Your task to perform on an android device: Open Jotform app and open form name as personal details
Image 0: 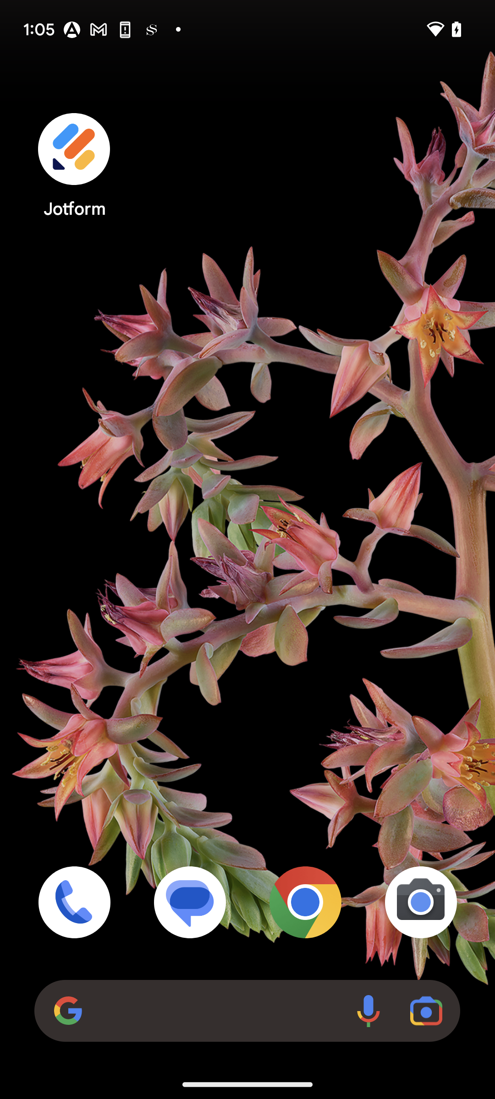
Open Jotform app
Step 0: open app "Jotform"
Image 1: 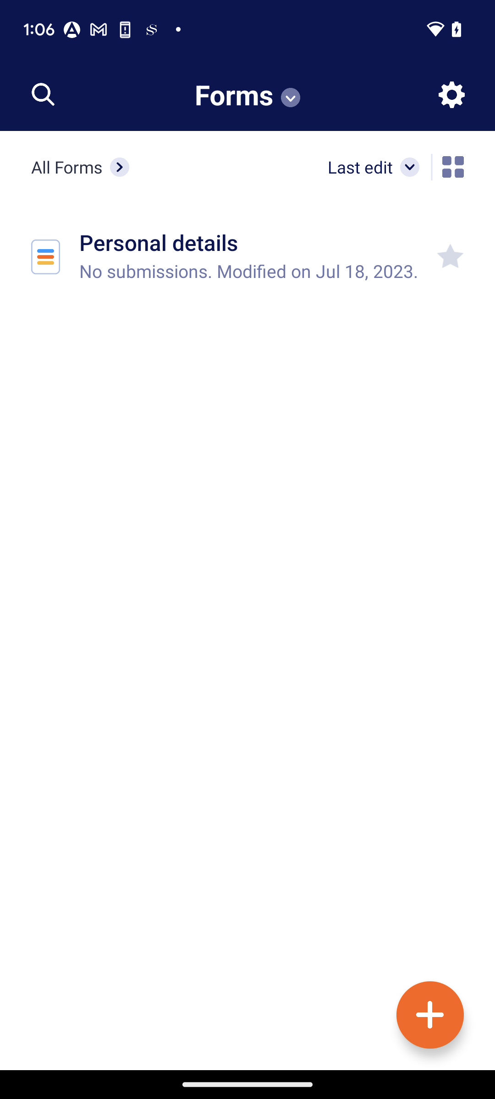
Click on the form Personal details
Step 1: click (247, 564)
Image 2: 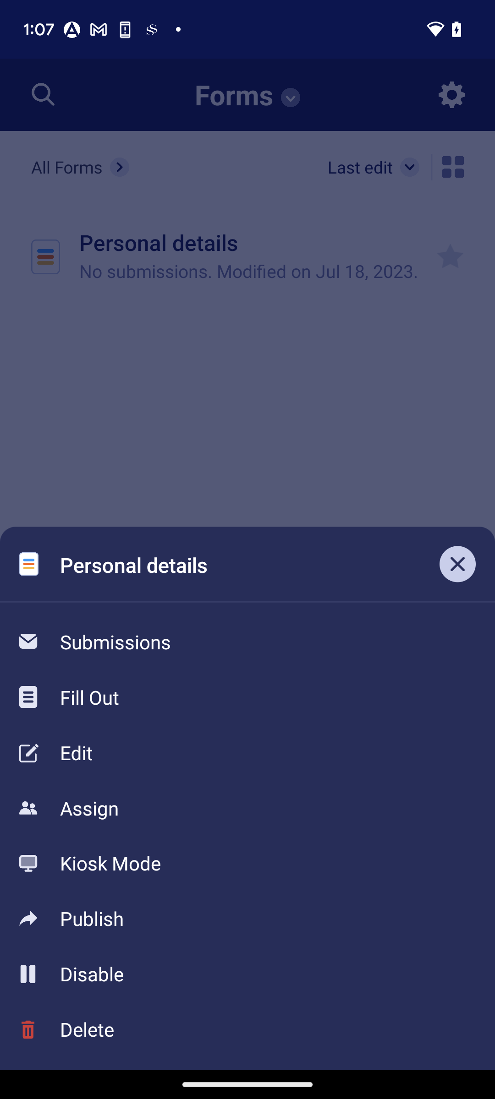
Click on the fill out option
Step 2: click (268, 697)
Image 3: 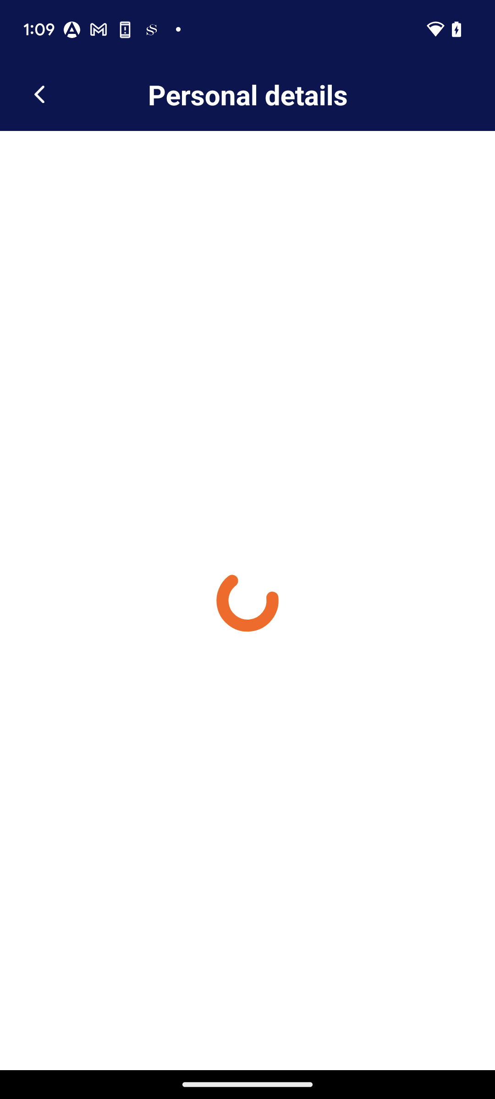
Click on the fill out option
Step 3: wait